Your task to perform on an android device: Turn off the dark mode in the Duolingo app.
Image 0: 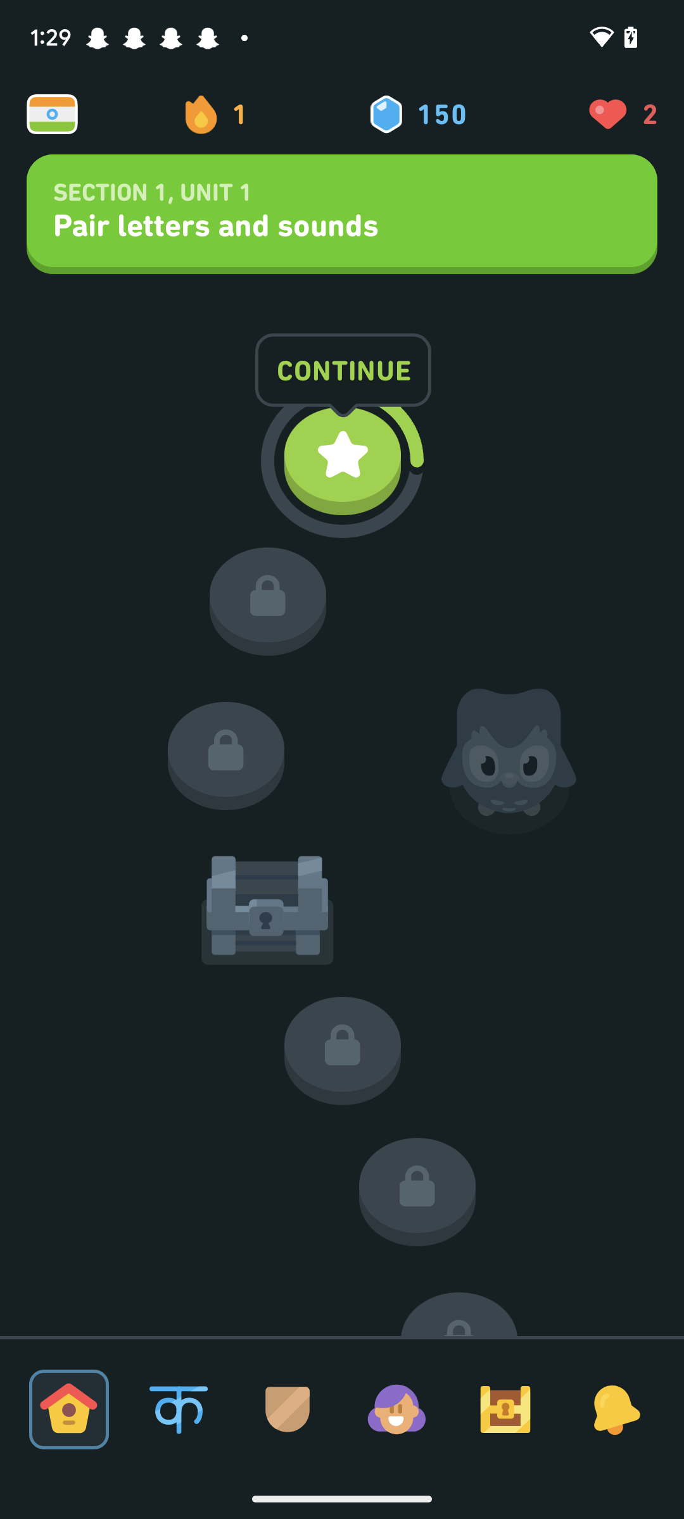
Click on the profile icon at the bottom of the screen.
Step 0: click (396, 1409)
Image 1: 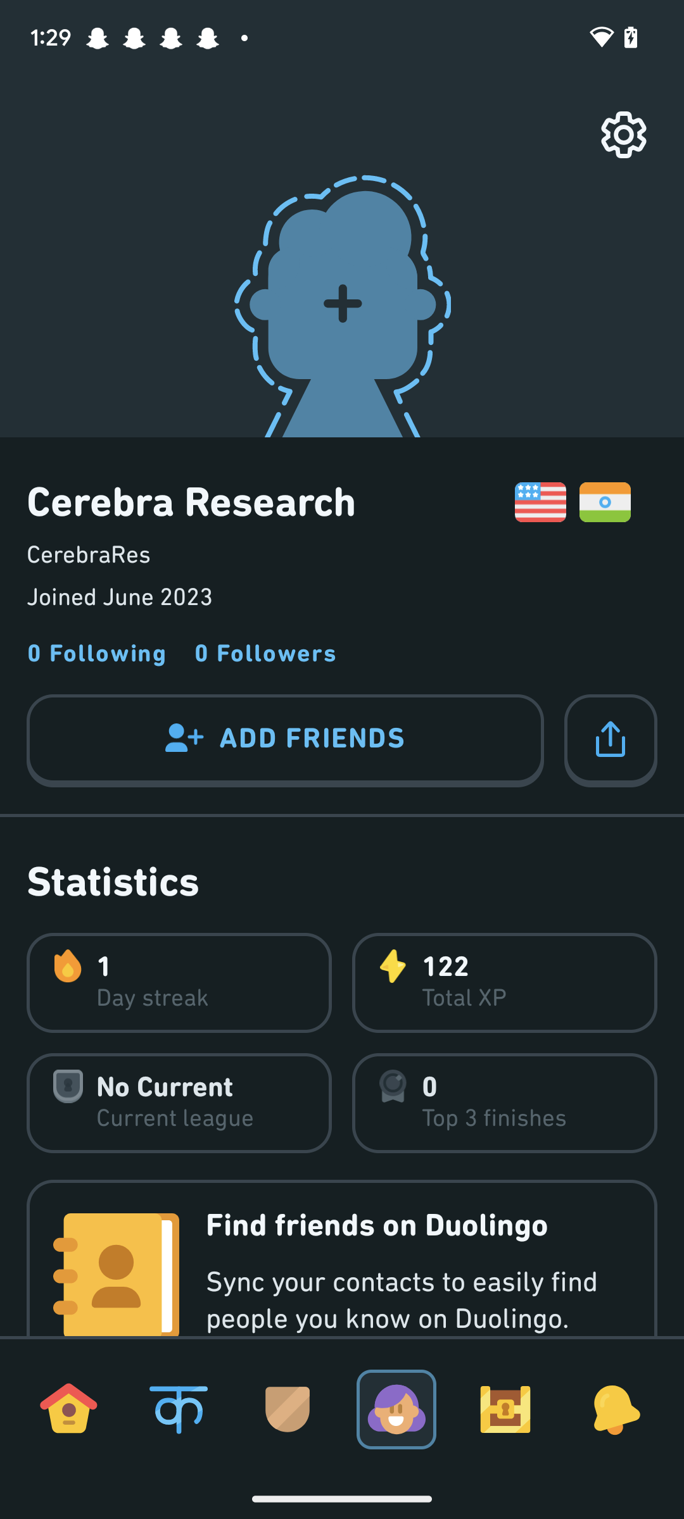
Click on the settings icon at the top right corner of the screen.
Step 1: click (616, 150)
Image 2: 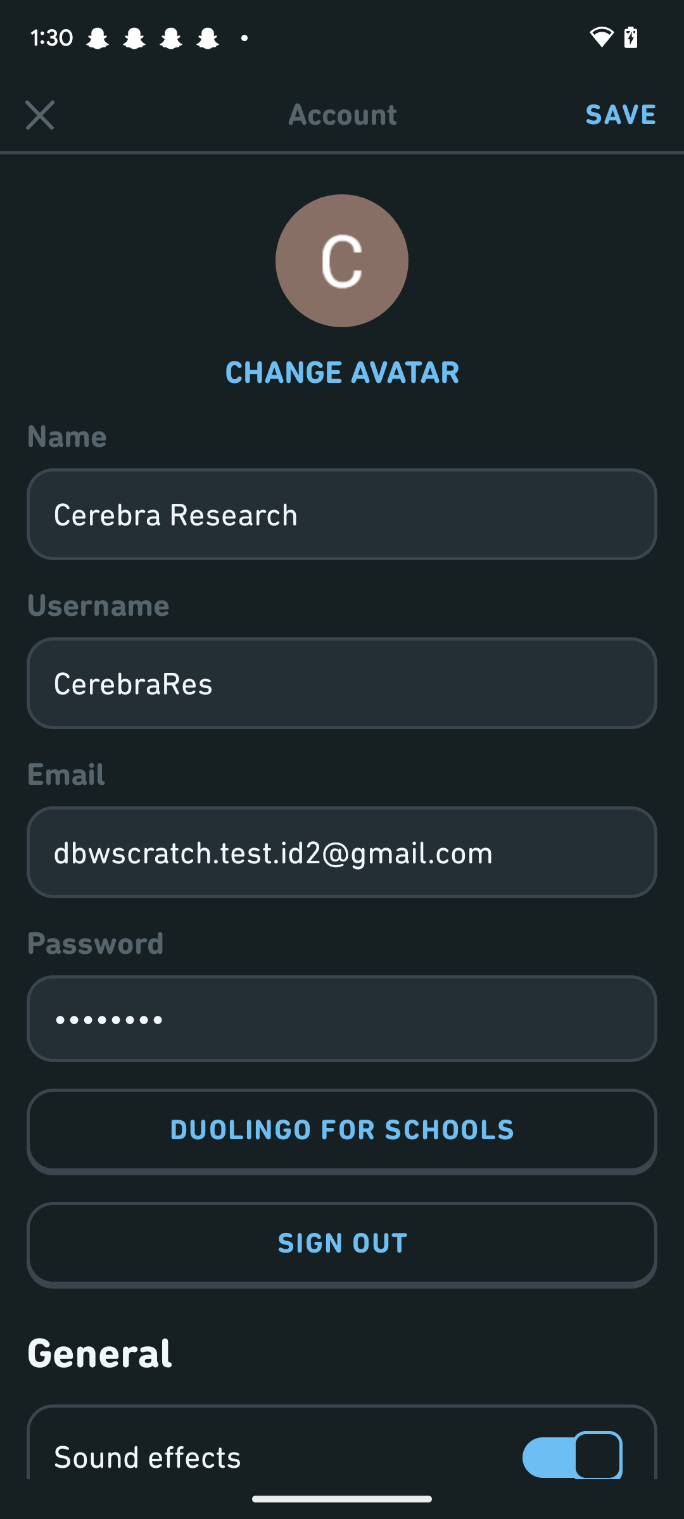
Scroll up
Step 2: scroll down
Image 3: 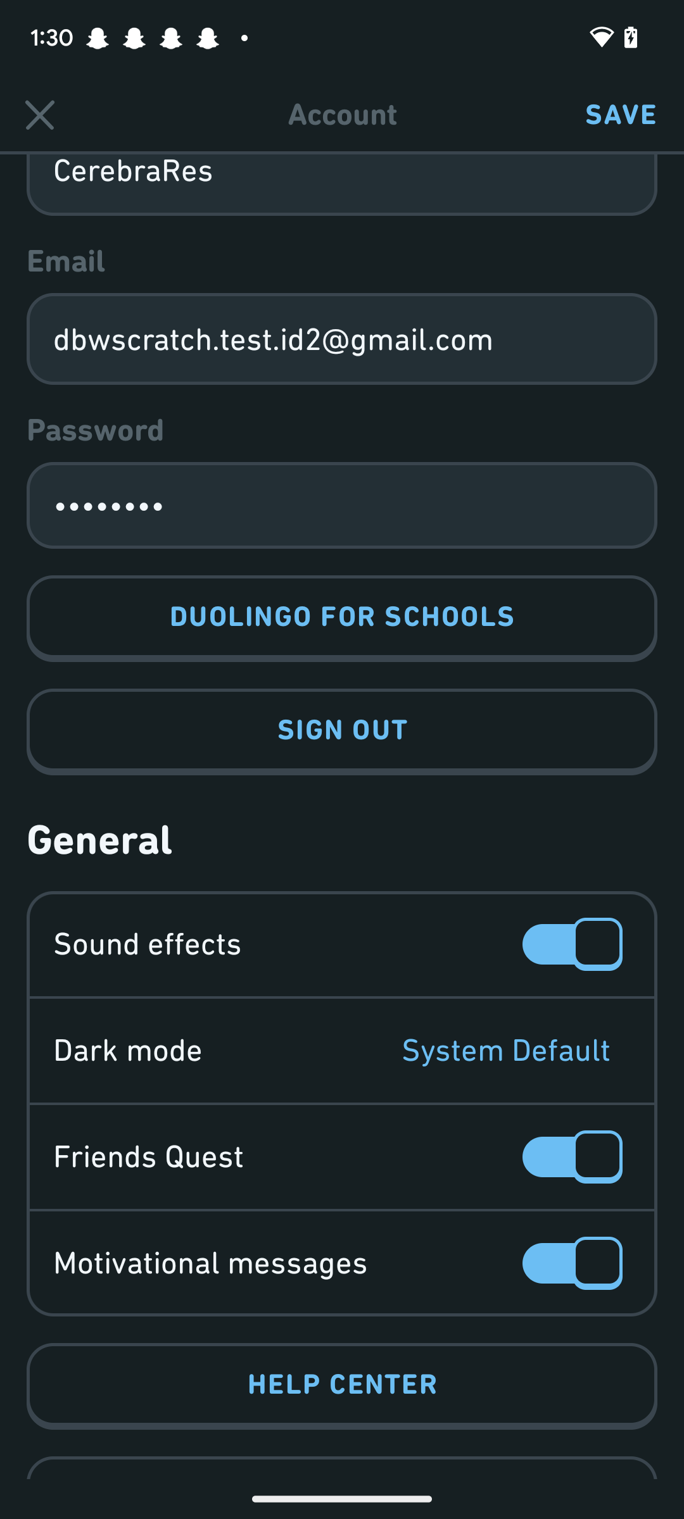
Click on System Default on the right side of the screen.
Step 3: click (476, 1050)
Image 4: 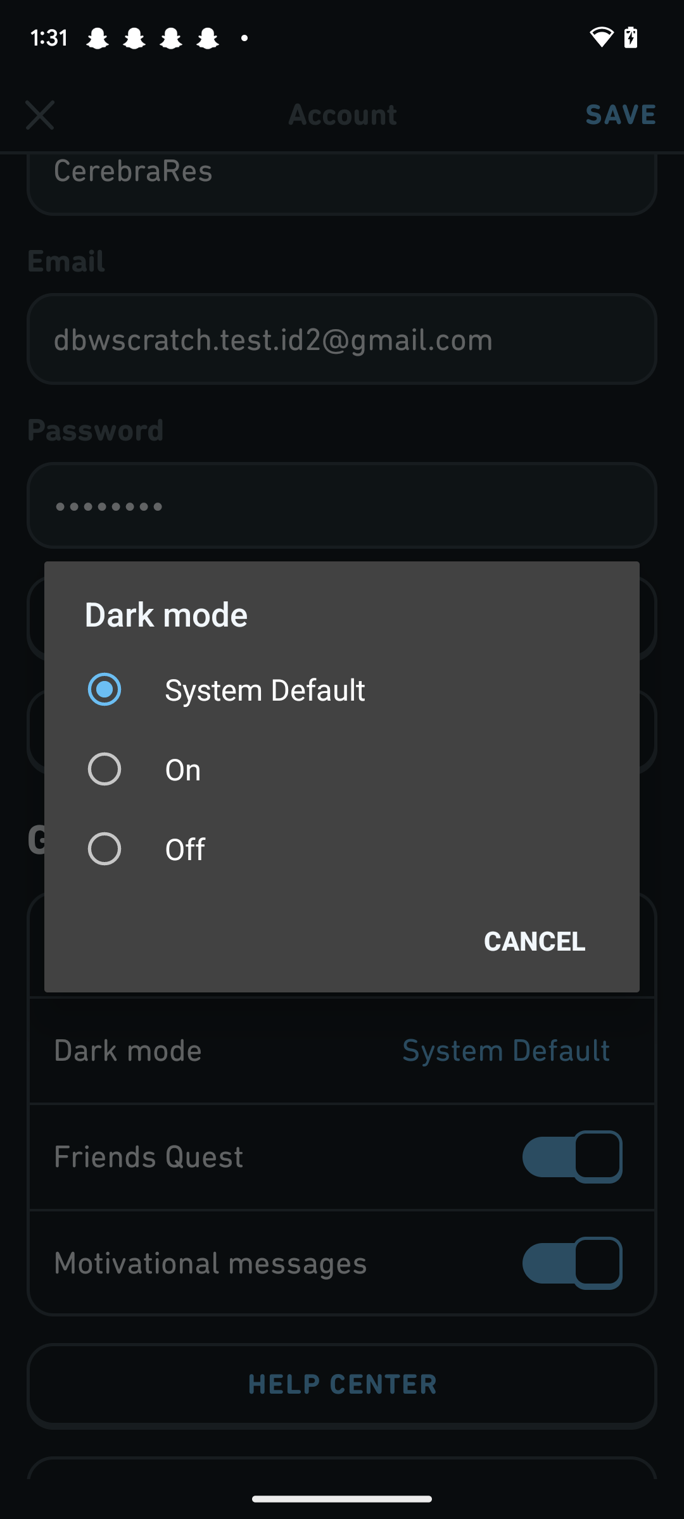
Click on Off in the middle of the screen.
Step 4: click (342, 849)